Your task to perform on an android device: I want to look at reviews on the amazon app to make sure that  my art design is at higher quality item 
Image 0: 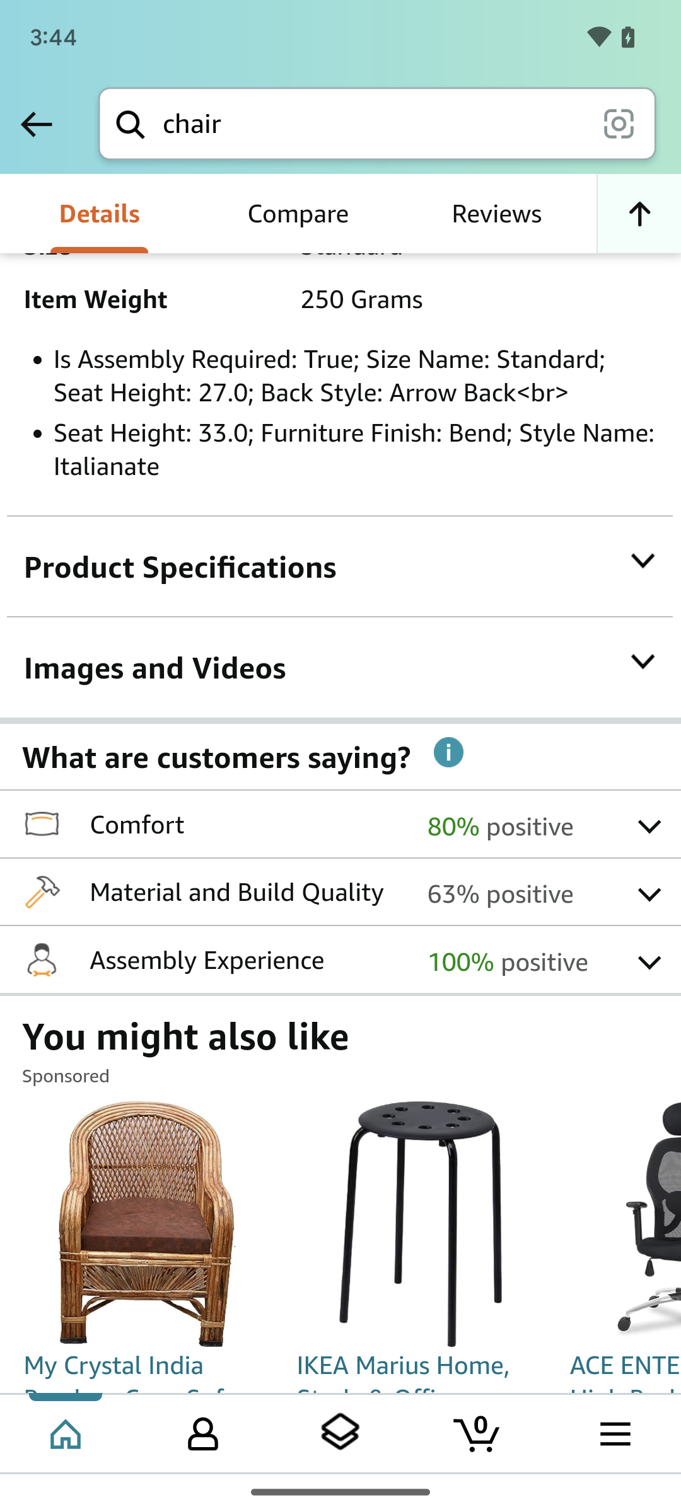
swipe down at the screen to  view reviews and images 
Step 0: scroll down
Image 1: 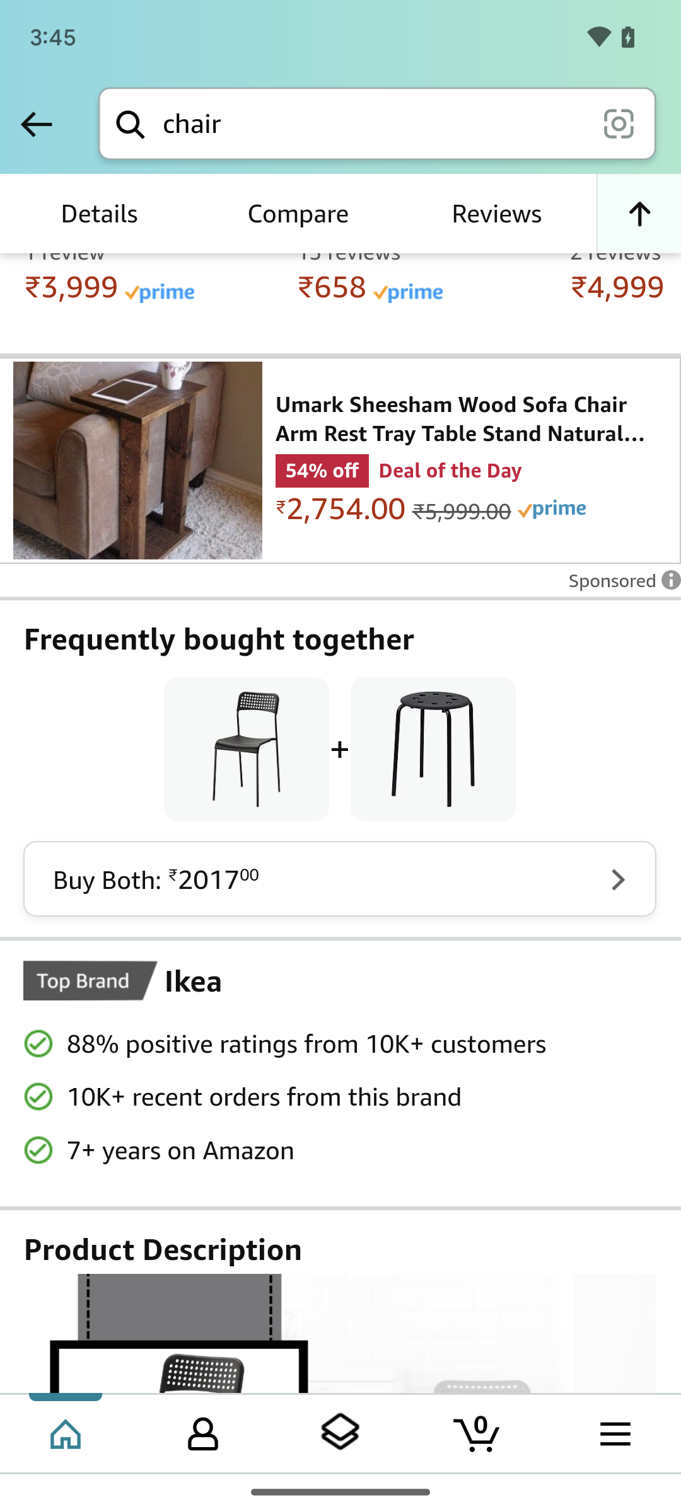
swipe down at the screen to  view reviews and images 
Step 1: scroll down
Image 2: 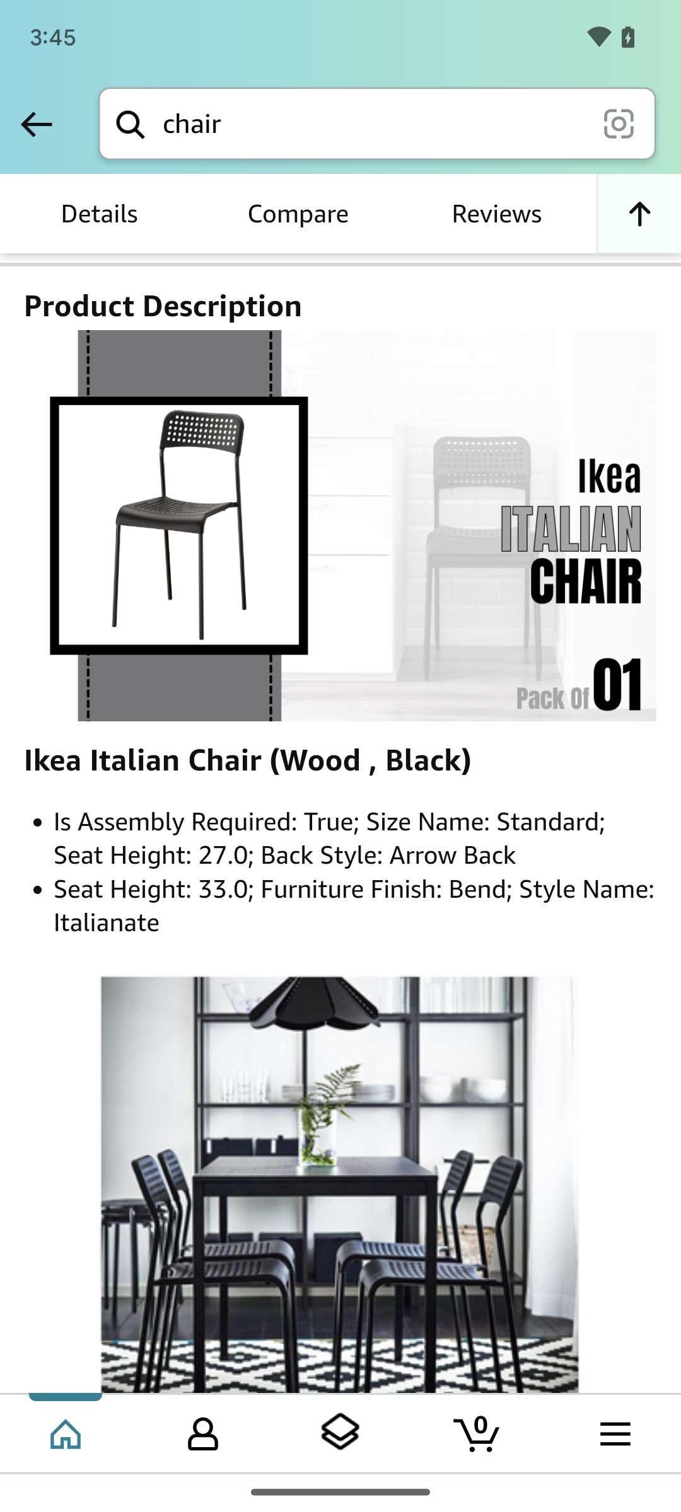
swipe down at the screen to  view reviews and images 
Step 2: scroll down
Image 3: 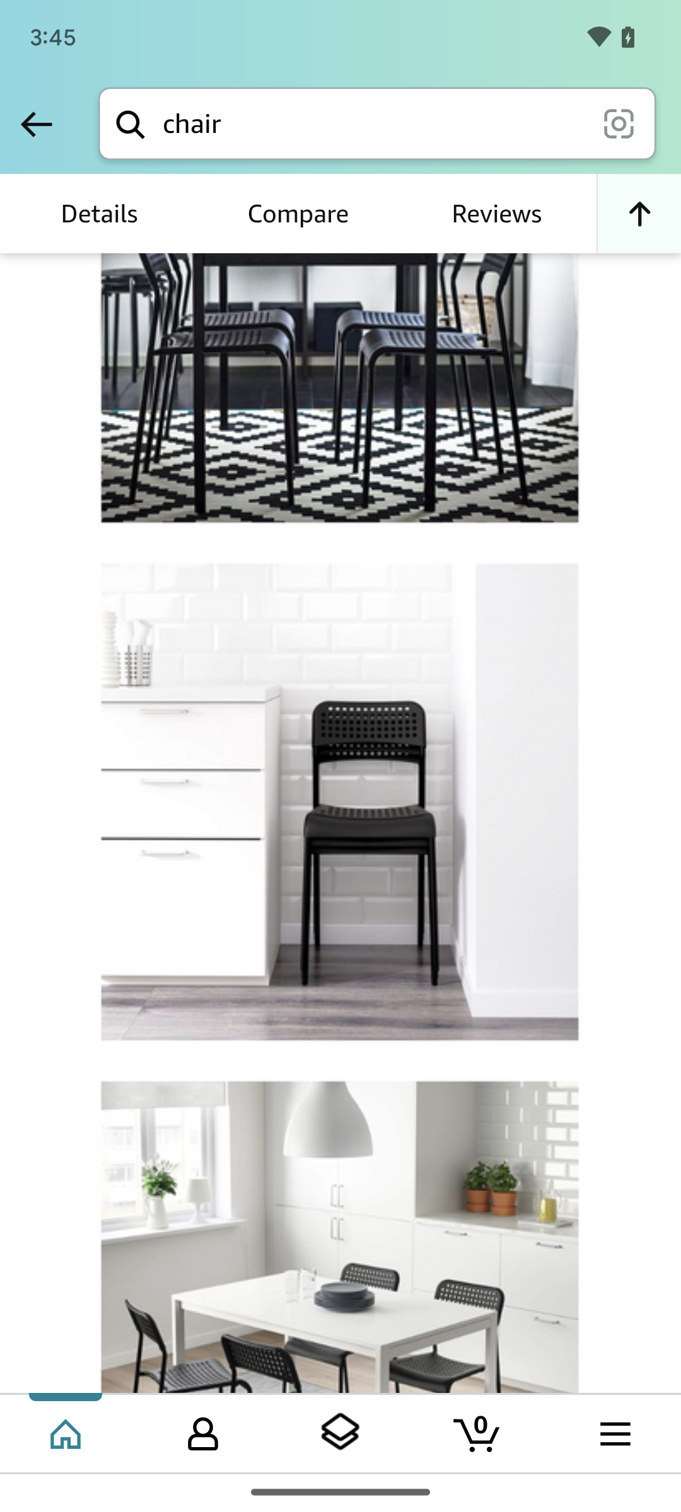
swipe down at the screen to  view reviews and images 
Step 3: scroll down
Image 4: 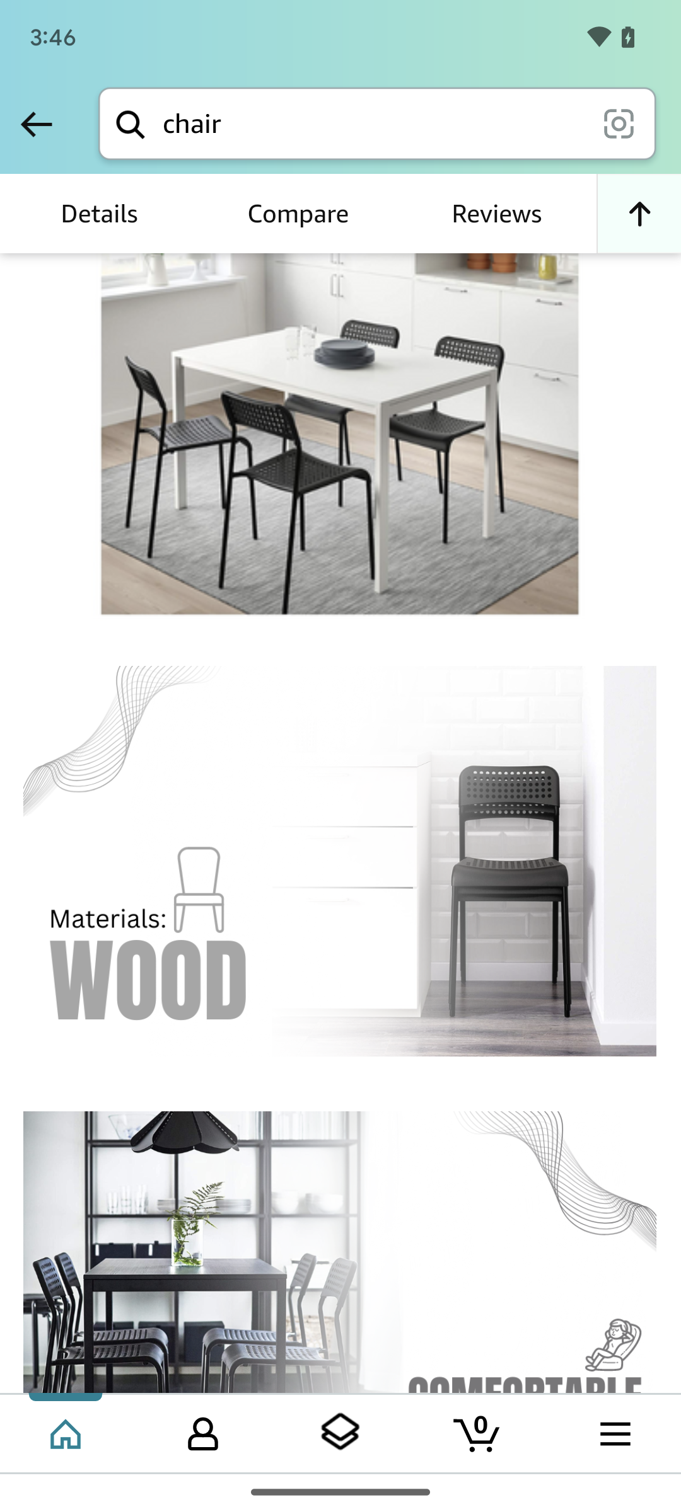
swipe down at the screen to  view reviews and images 
Step 4: scroll down
Image 5: 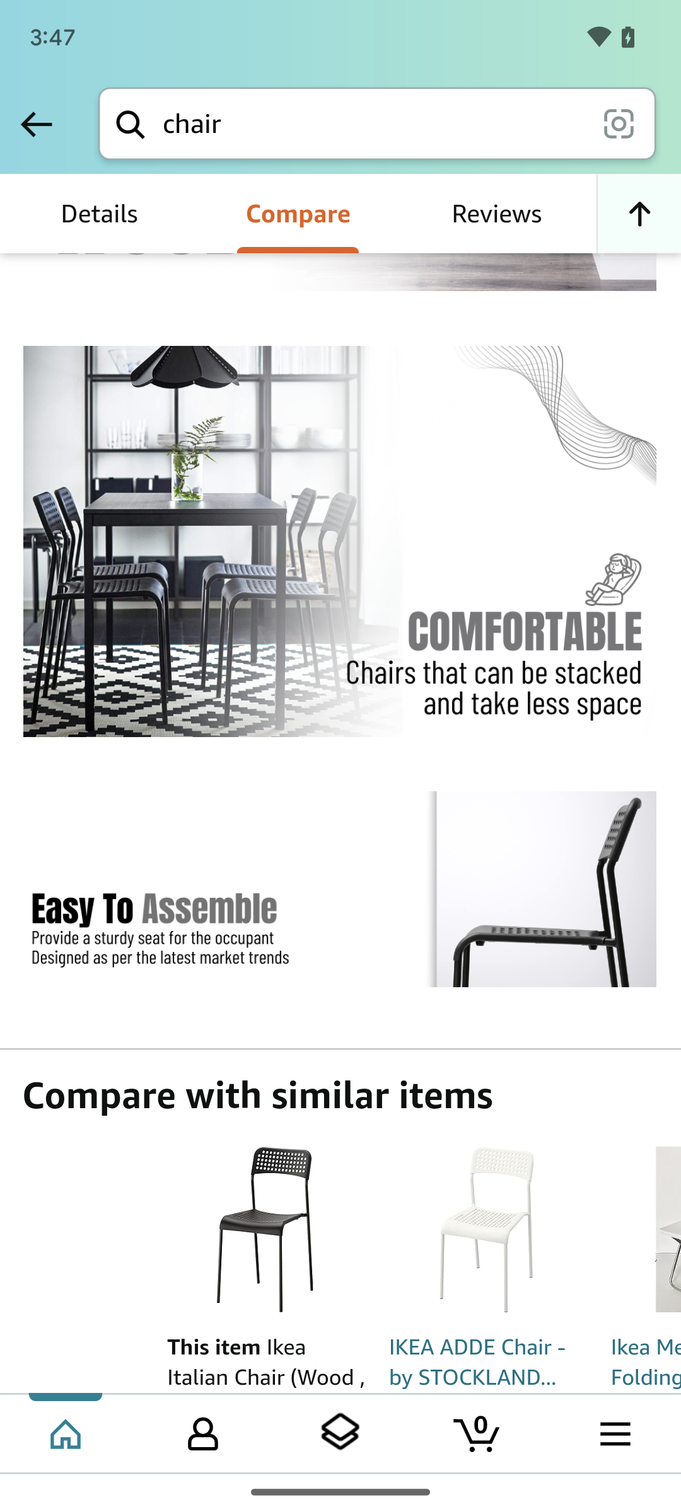
swipe down at the screen to  view reviews and images 
Step 5: scroll down
Image 6: 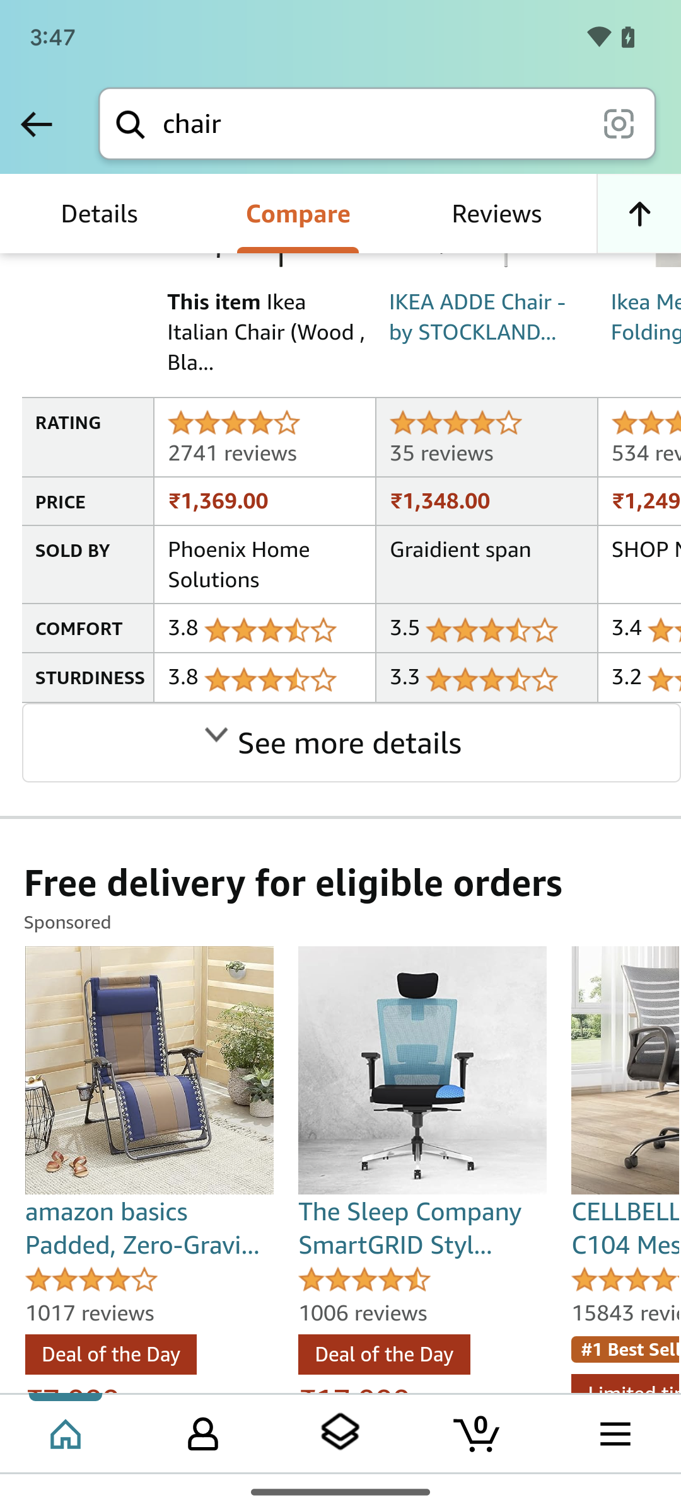
swipe down at the screen to  view reviews and images 
Step 6: scroll down
Image 7: 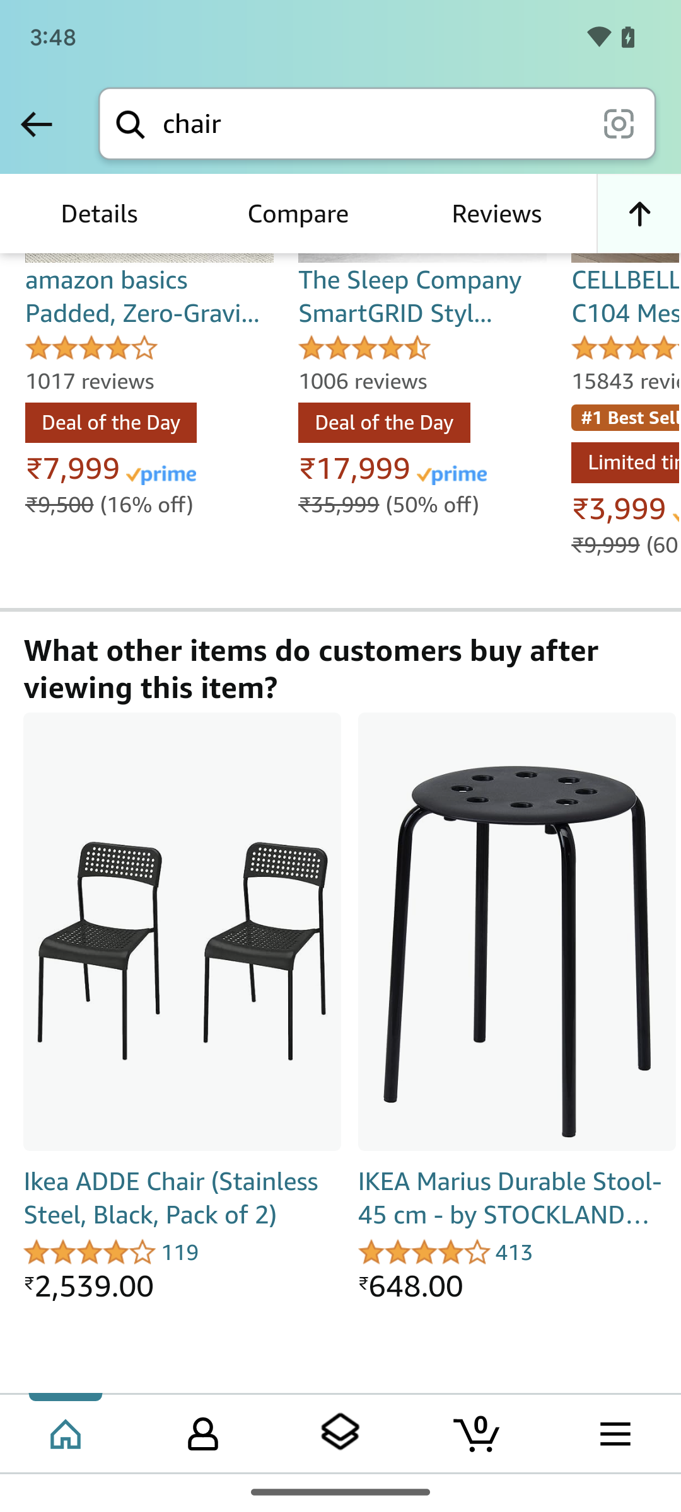
swipe down at the screen to  view reviews and images 
Step 7: scroll down
Image 8: 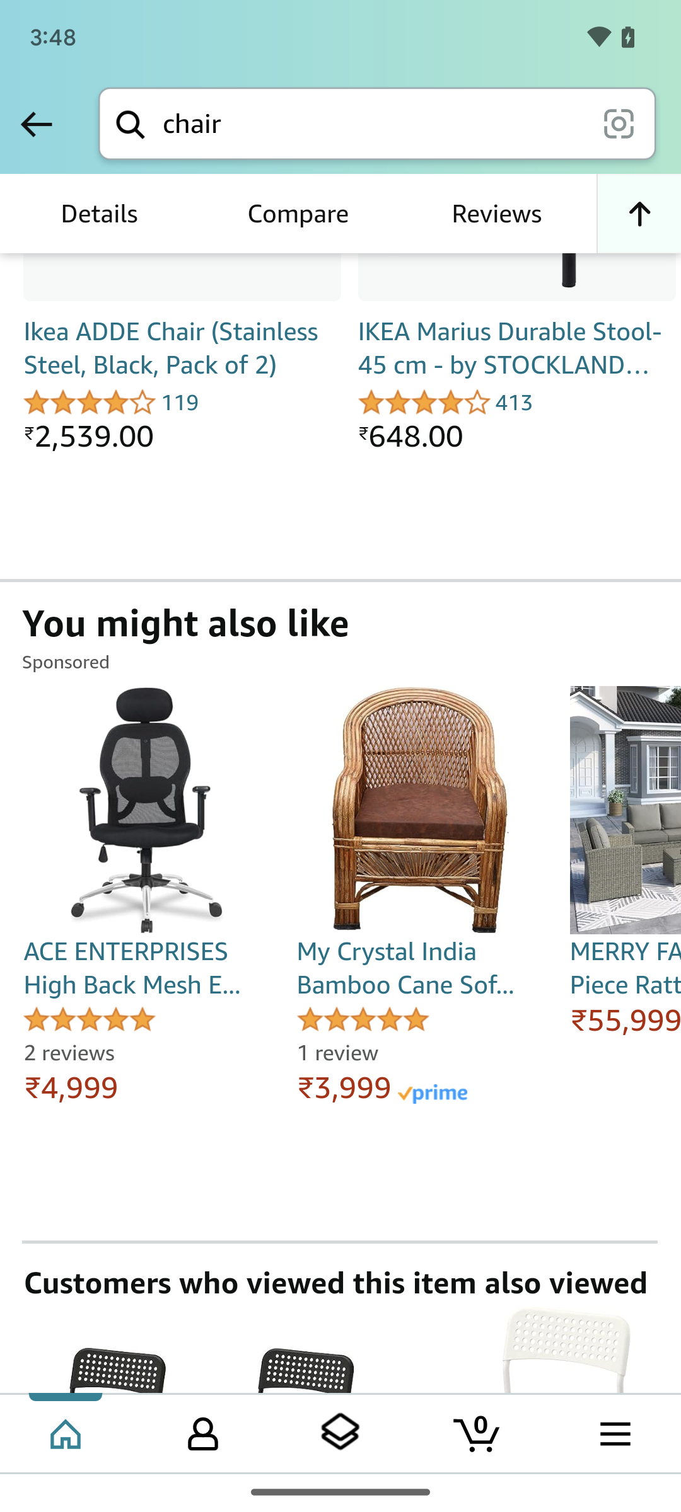
swipe down at the screen to  view reviews and images 
Step 8: scroll down
Image 9: 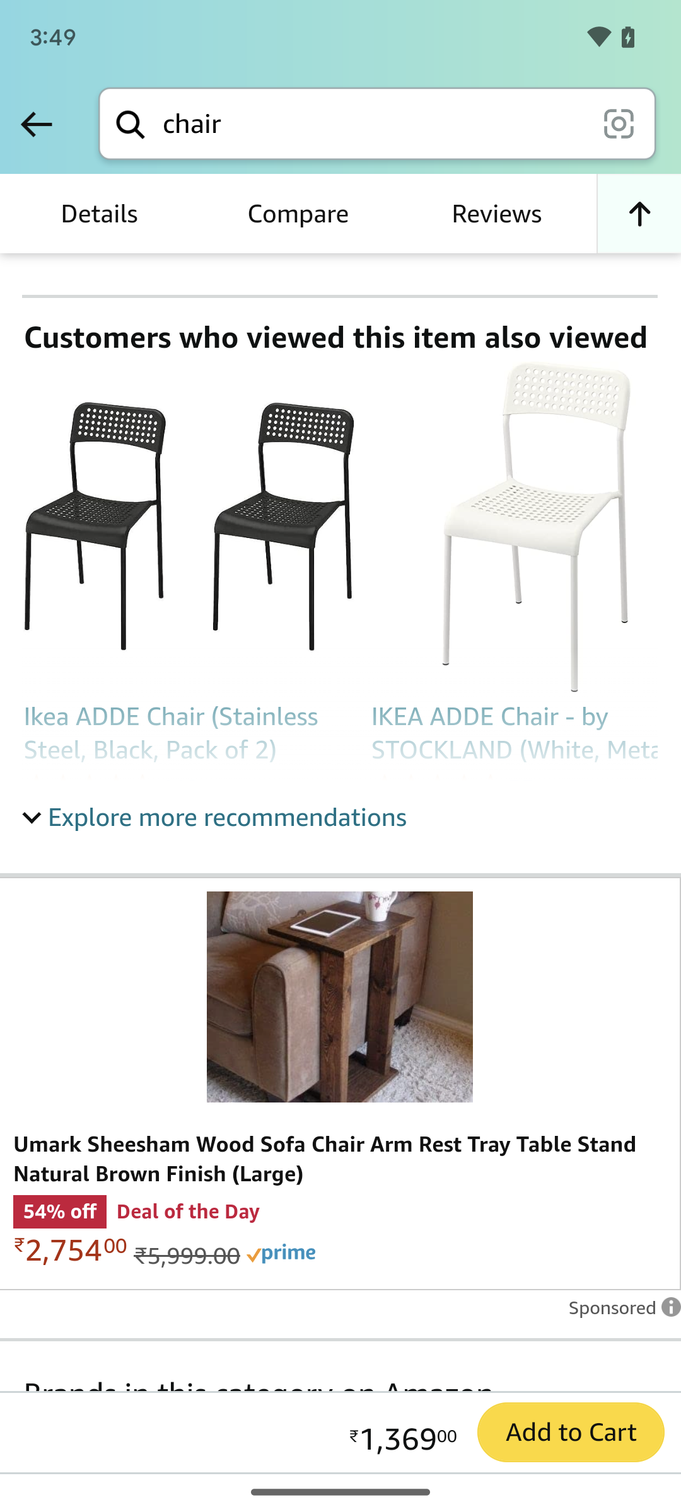
swipe down at the screen to  view reviews and images 
Step 9: scroll down
Image 10: 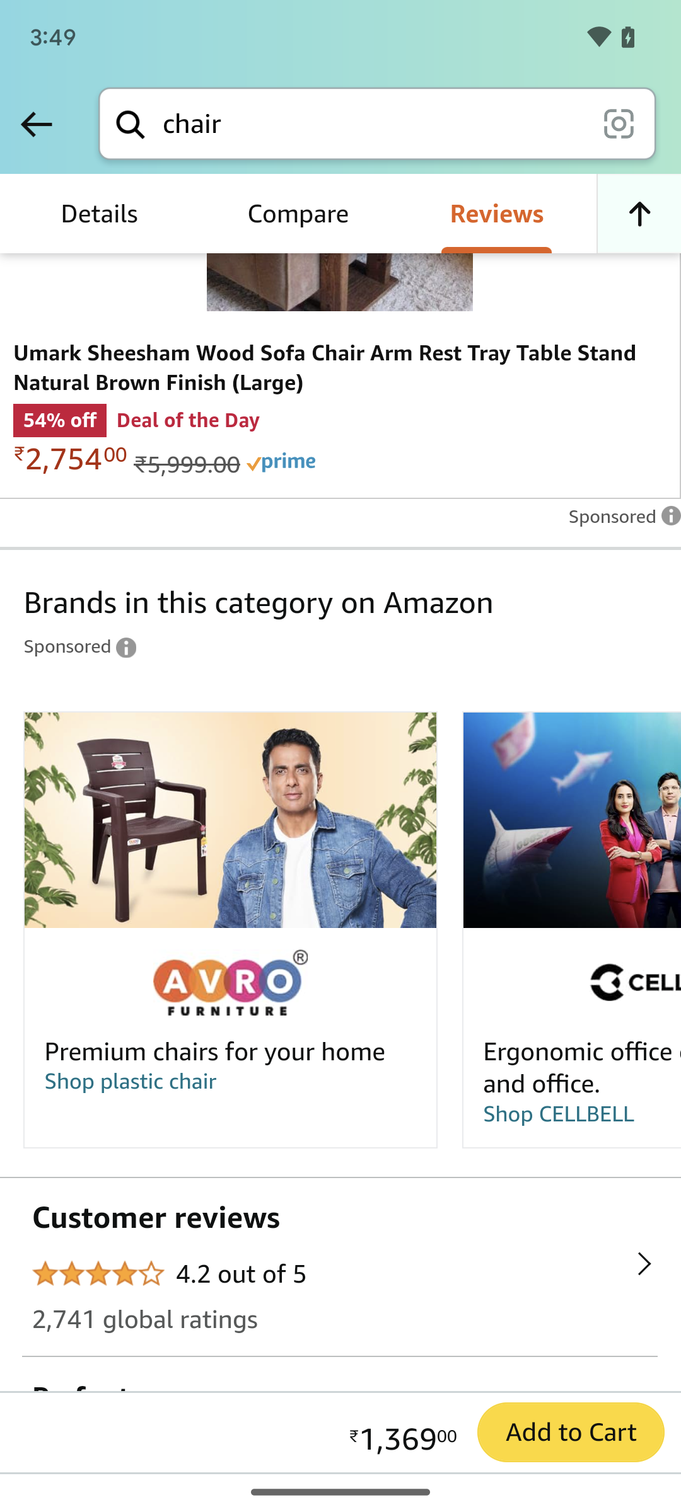
click on customer reviews button at lower bottom of the screen
Step 10: click (320, 1217)